Your task to perform on an android device: Open the what to expect app & track the baby solid food Routine
Image 0: 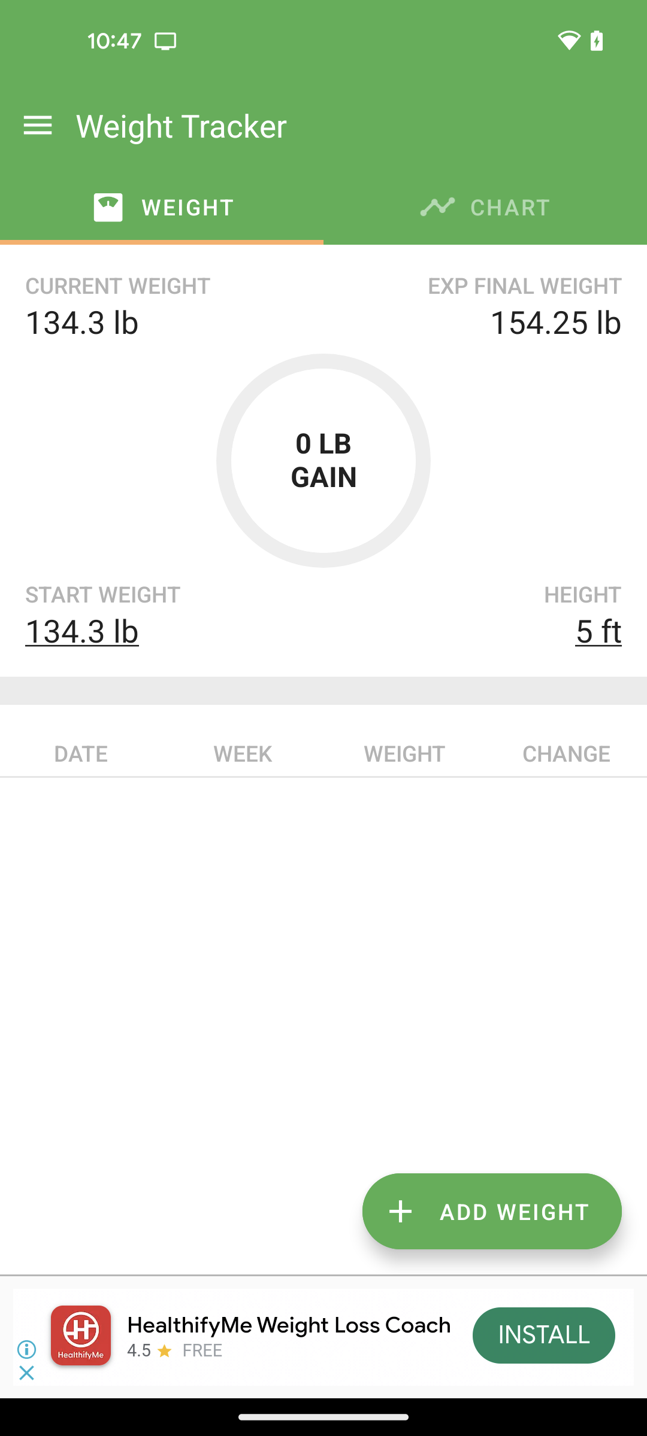
open the What to expect app
Step 0: open app "What to Expect"
Image 1: 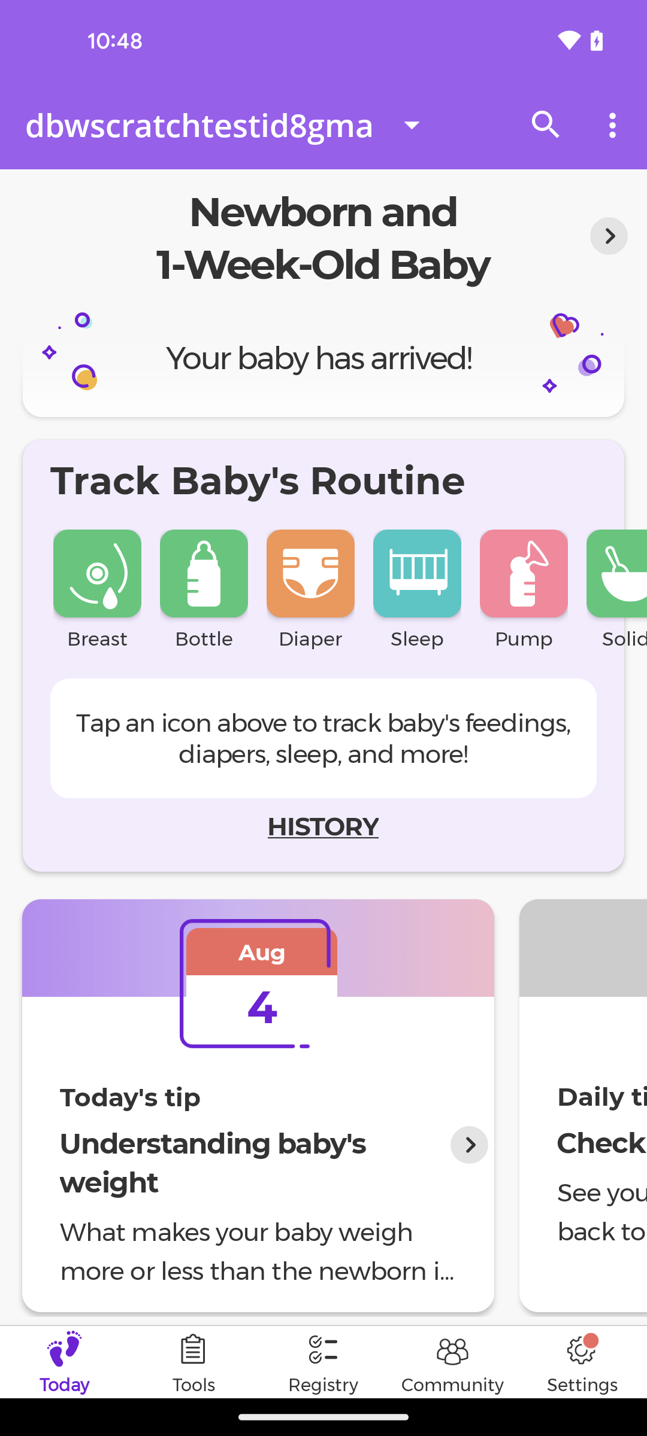
select the Solid option under Track Baby Routine
Step 1: click (615, 600)